Your task to perform on an android device: compose a mail to id-dbwscratch.test.id6@gmail.com with the subject official weekend party.
Image 0: 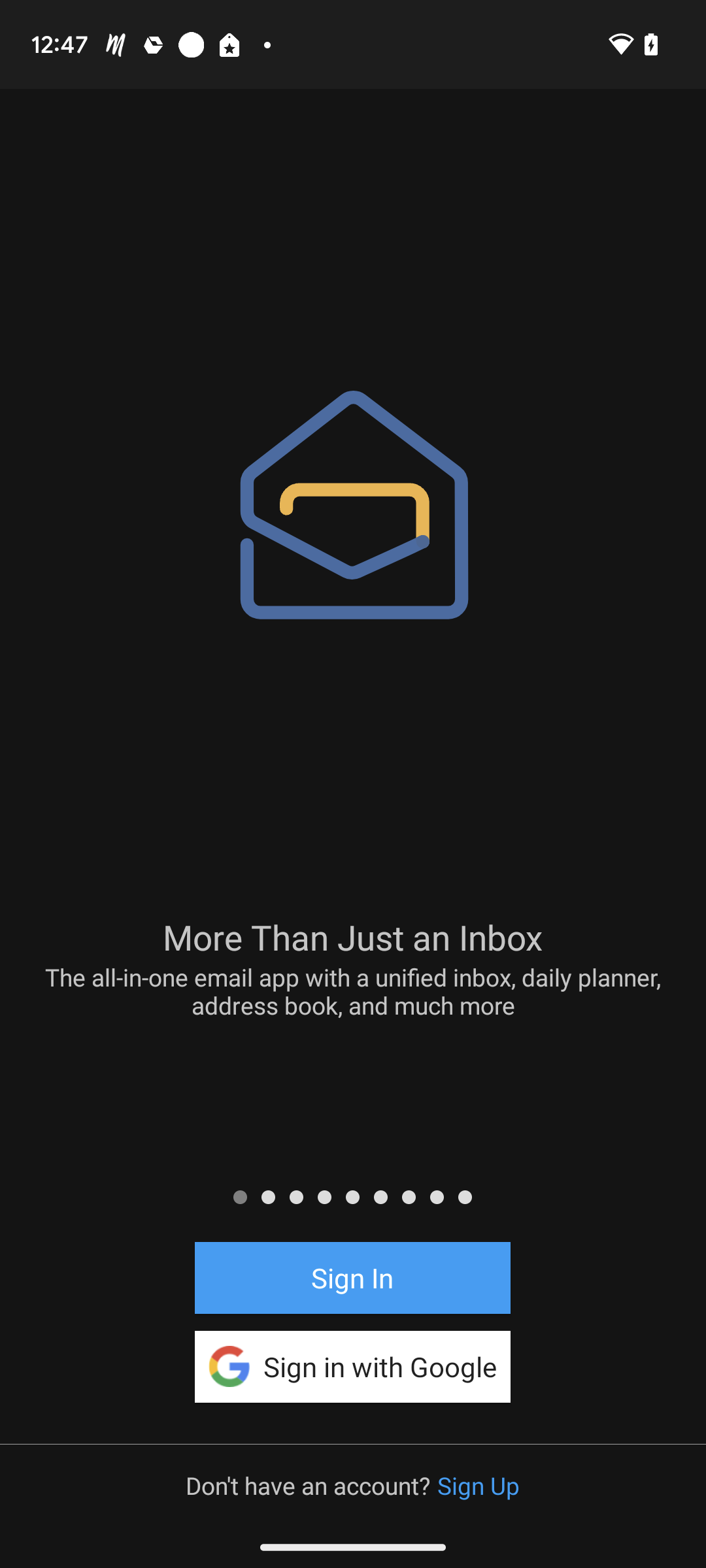
open the outlook app.
Step 0: open app "Outlook"
Image 1: 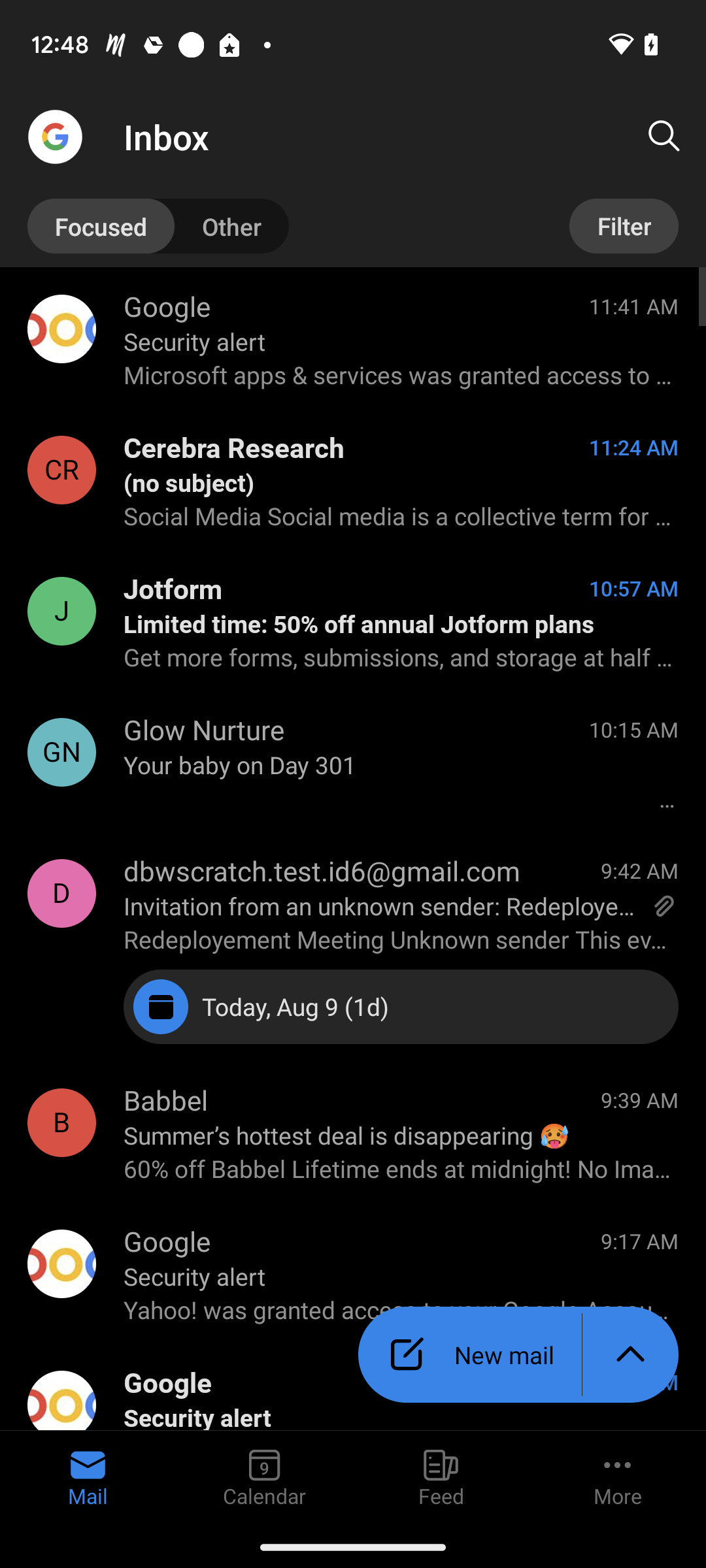
Click on the New Mail option at the bottom right corner.
Step 1: click (518, 1354)
Image 2: 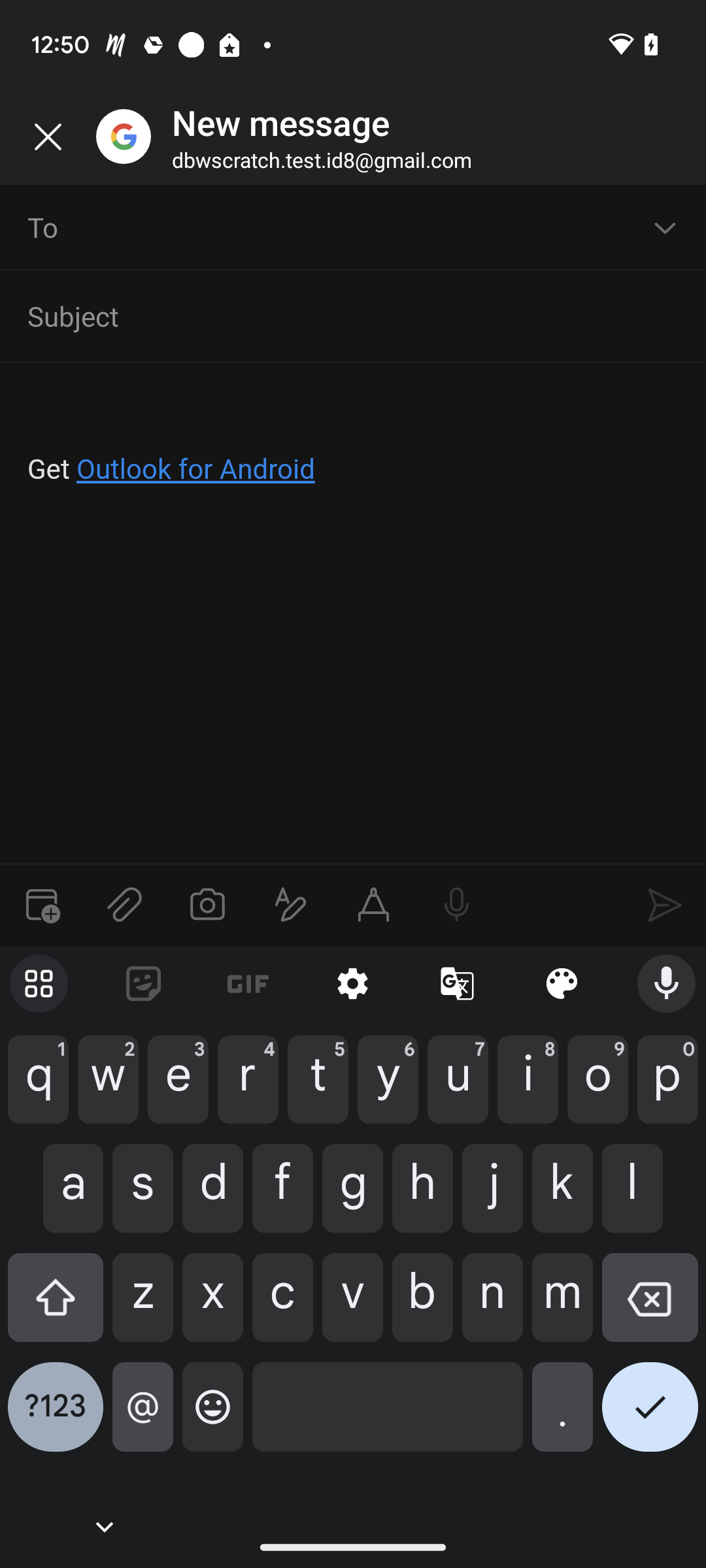
add id-dbwscratch.test.id6@gmail.com
Step 2: type "dbwscratch.test.id6@gmail.com"
Image 3: 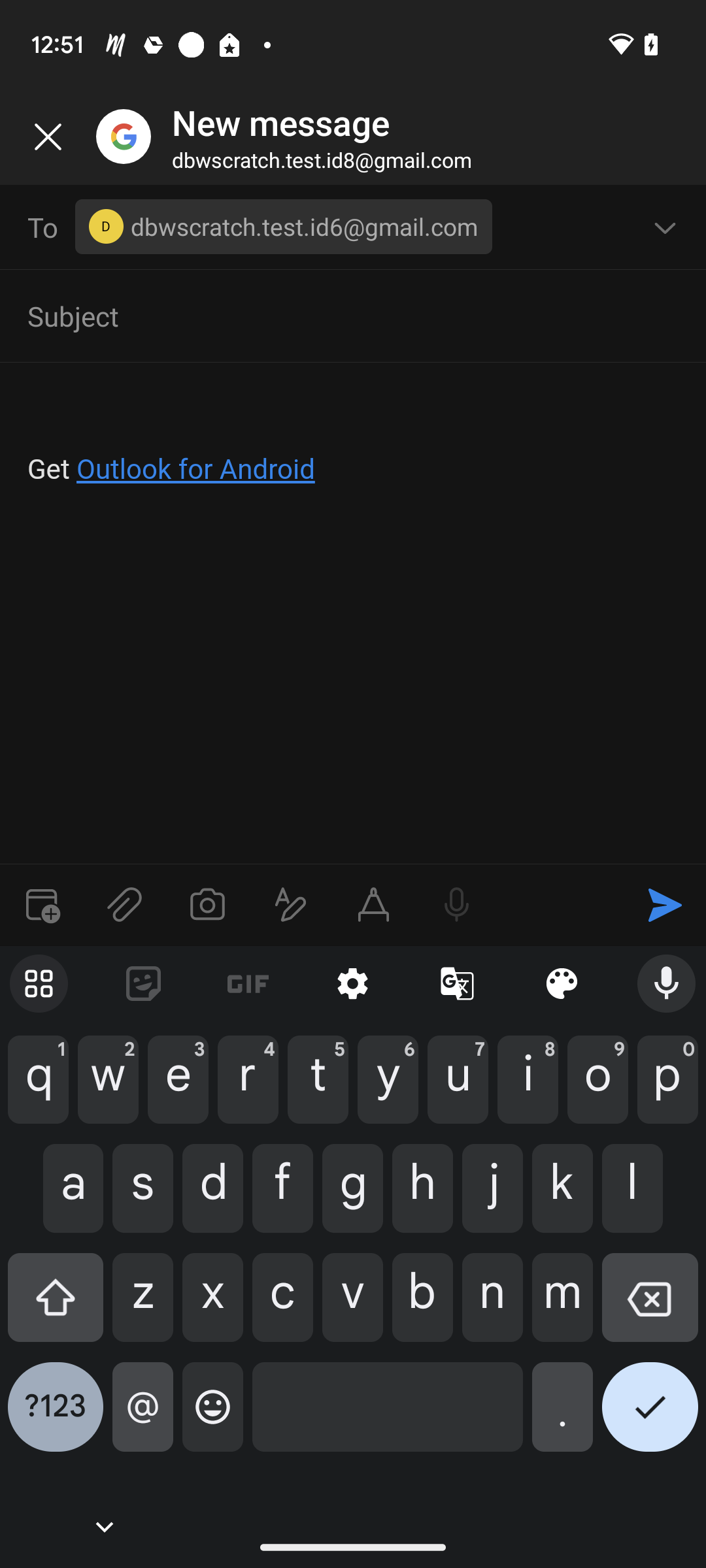
click on the subject column
Step 3: click (339, 316)
Image 4: 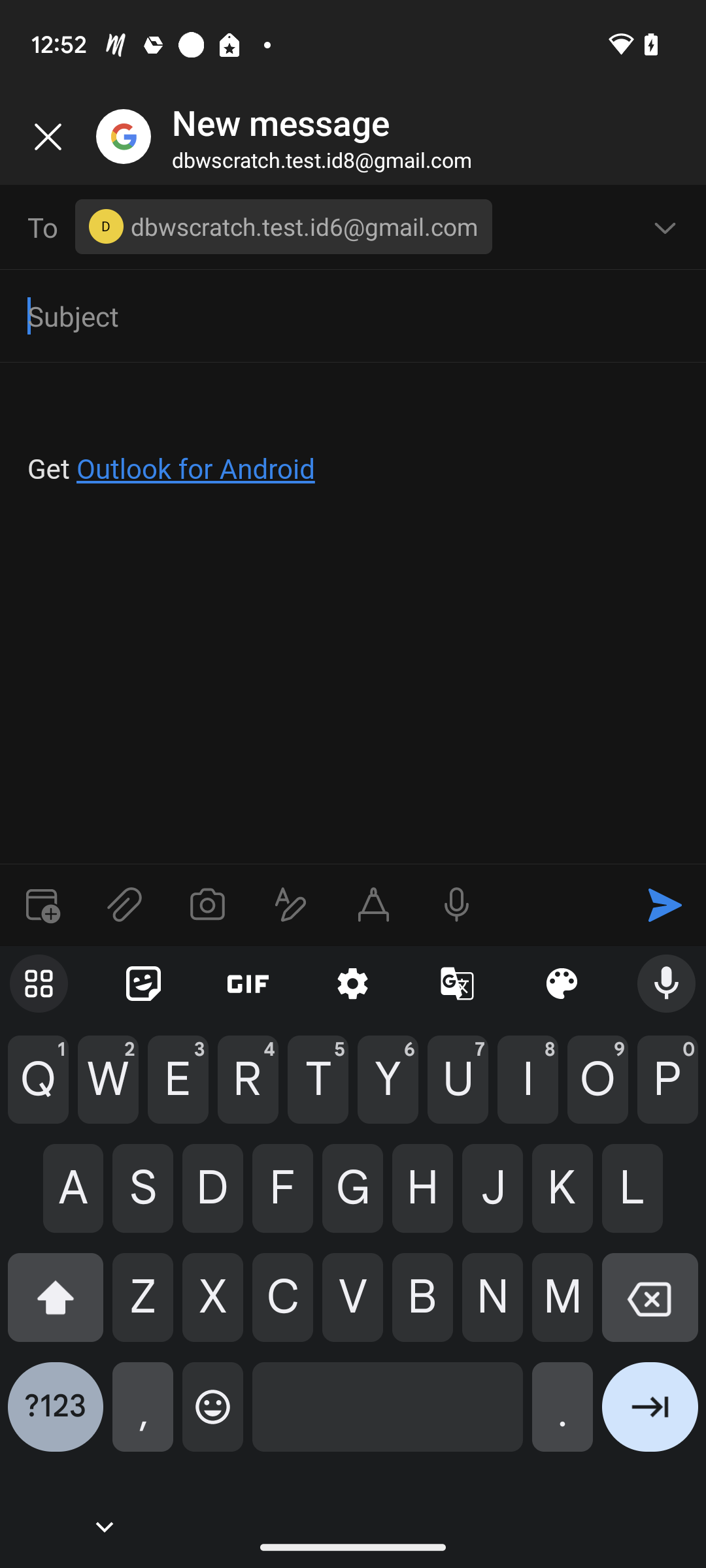
Type OFFICIAL WEEKEND PARTY in the subject.
Step 4: type " OFFICIAL WEEKEND PARTY "
Image 5: 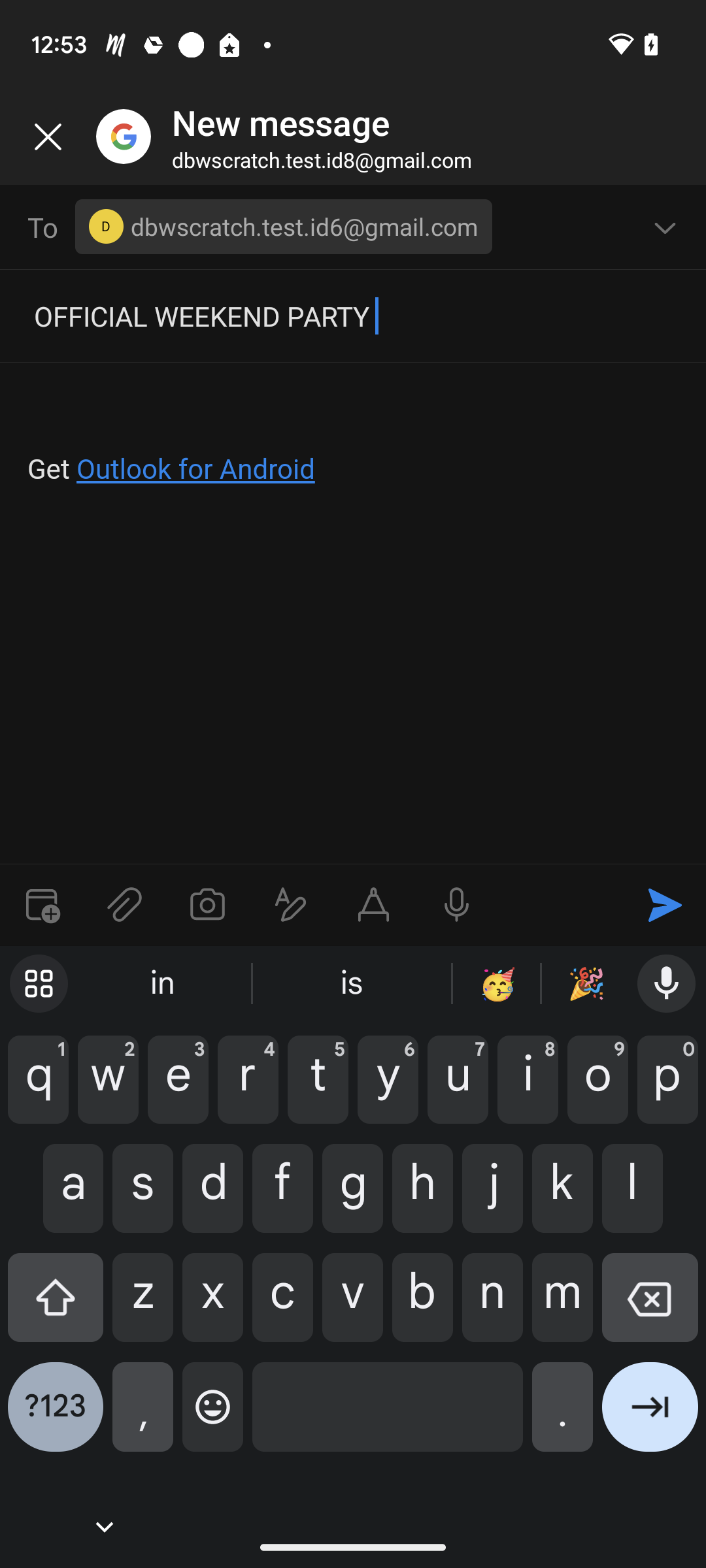
click on the mail body column
Step 5: click (354, 438)
Image 6: 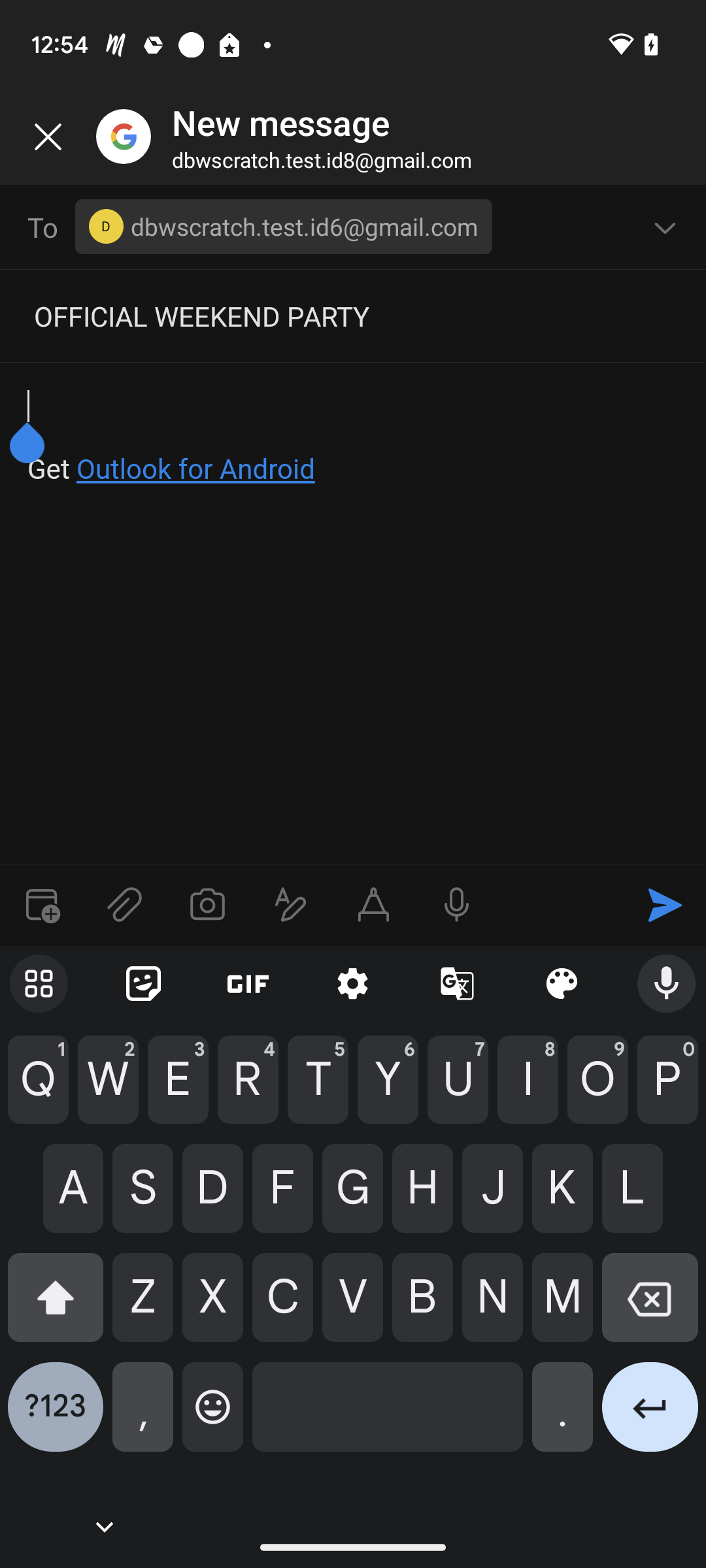
Type you are welcome to the party in the mail body.
Step 6: type "you are welcome to the party in the mail body."
Image 7: 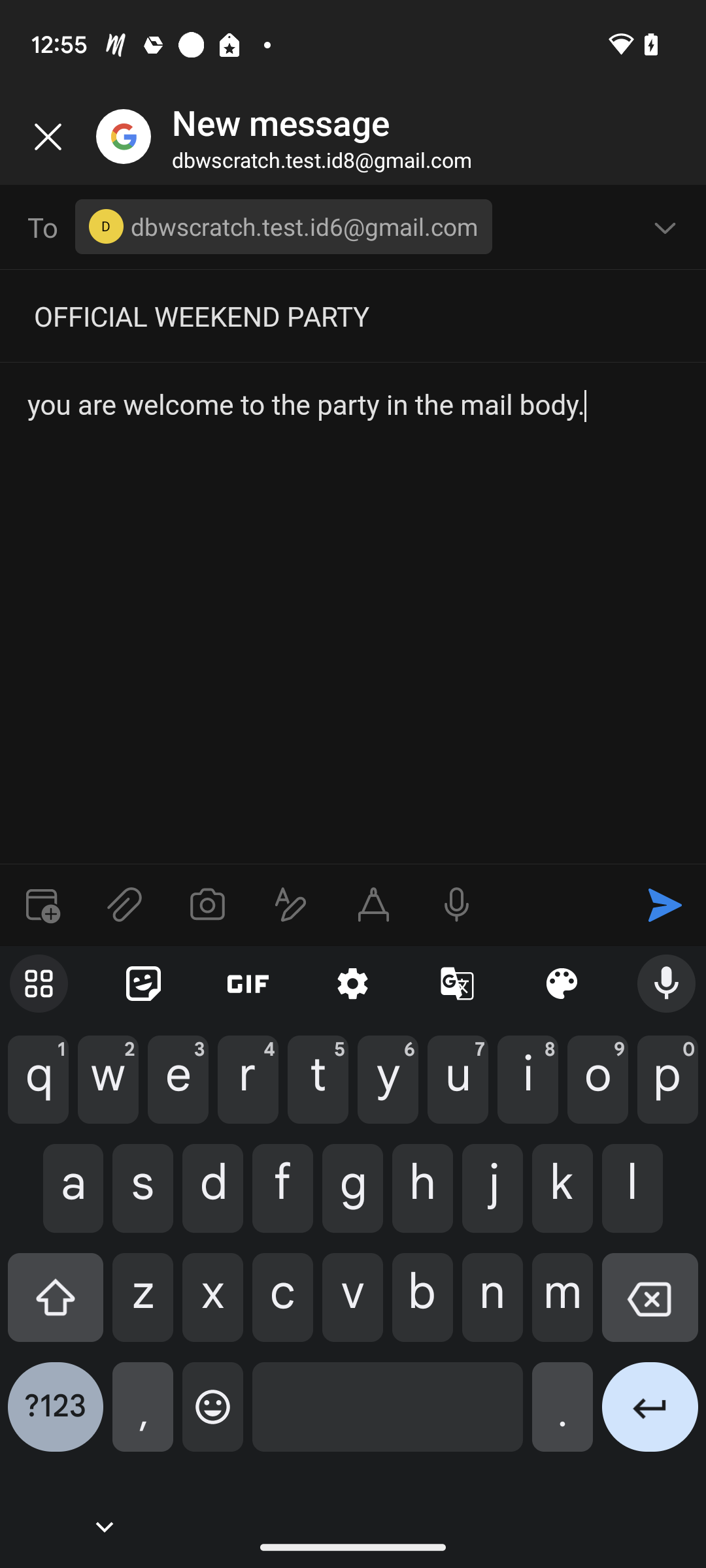
click on the send icon on the right side just above the keyboard.
Step 7: click (664, 905)